Your task to perform on an android device: I want to use the Easy voice Recorder app to capture my voice in an audio clip for my yoga session in the Easy voice Recorder app
Image 0: 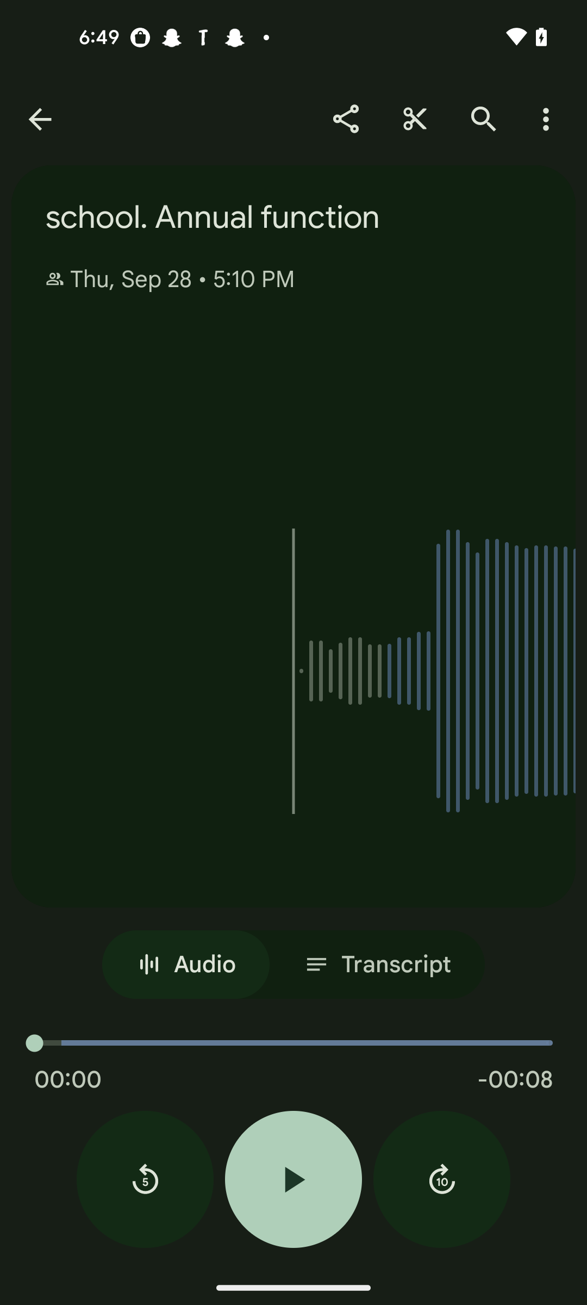
open the Easy voice Recorder app
Step 0: open app "Easy Voice Recorder"
Image 1: 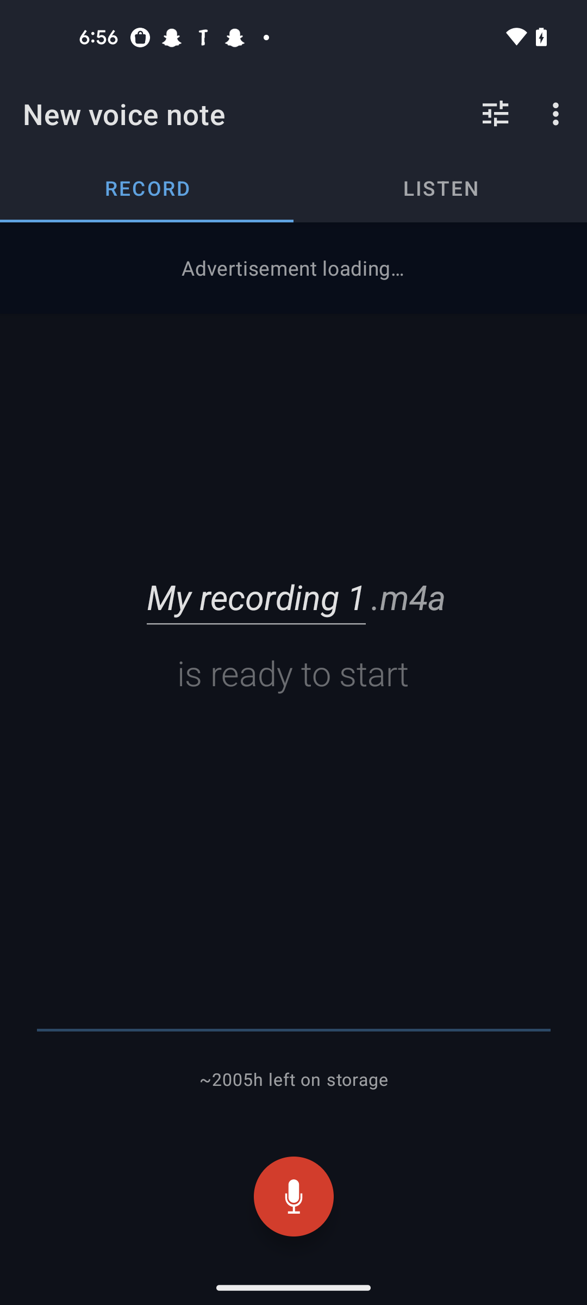
Click on the Mic icon at the bottom of the screen 
Step 1: click (293, 1196)
Image 2: 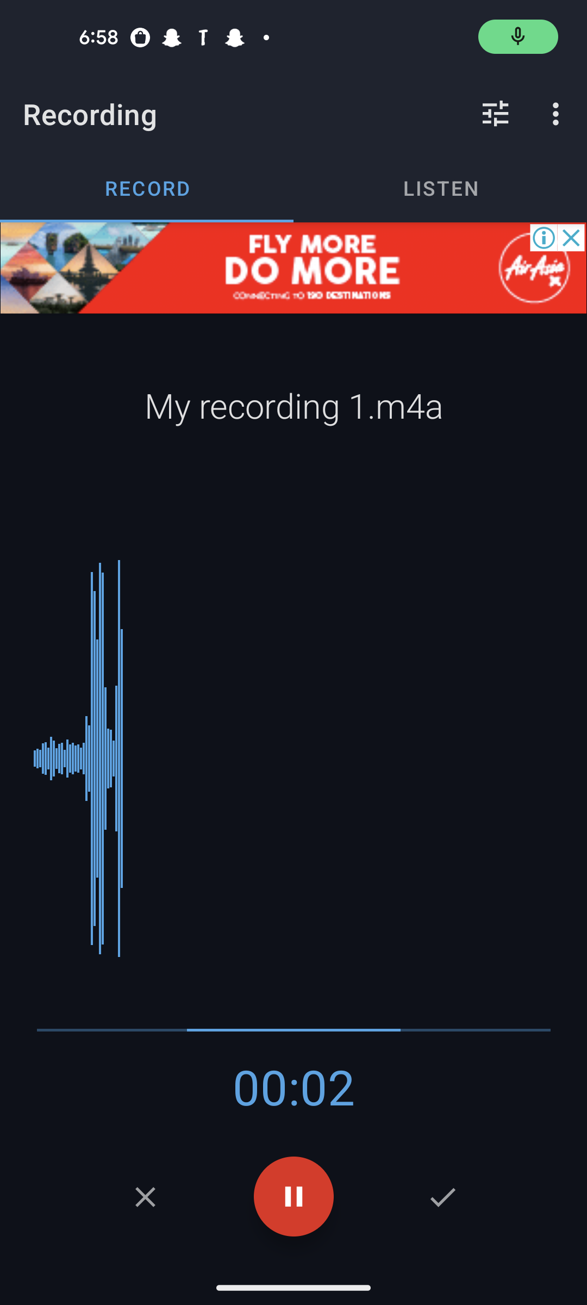
Click on the pause button
Step 2: click (293, 1196)